Your task to perform on an android device: Share the train journey information from Bringham to New Milton with my friend Carlos at Carlos3345@gmail.com on the TrainPal app.
Image 0: 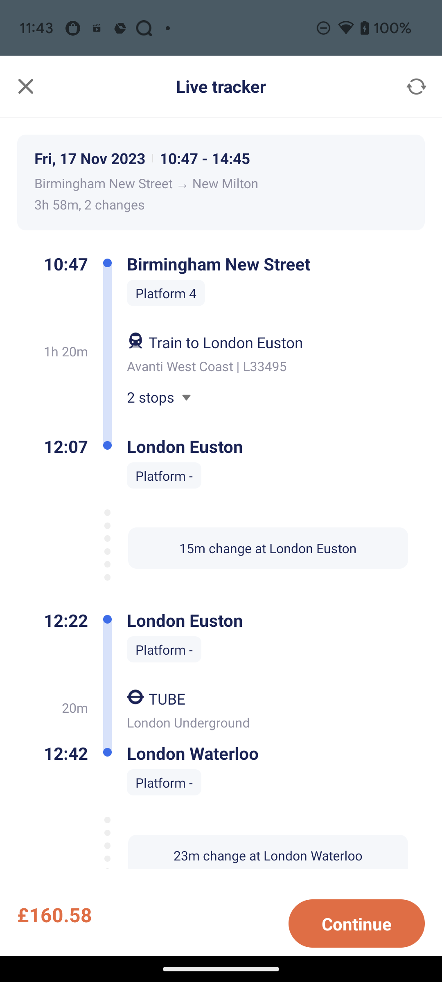
Click on the Continue at the bottom right corner of the screen
Step 0: click (362, 937)
Image 1: 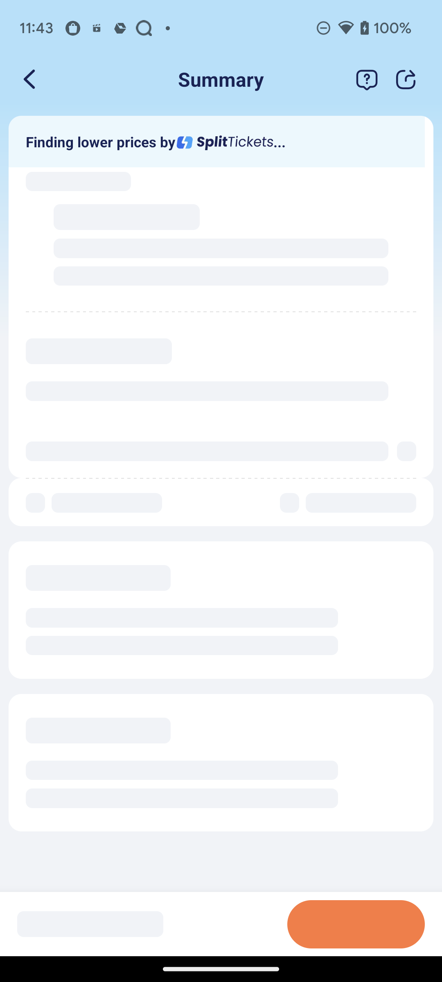
Click on the Continue at the bottom right corner of the screen
Step 1: wait
Image 2: 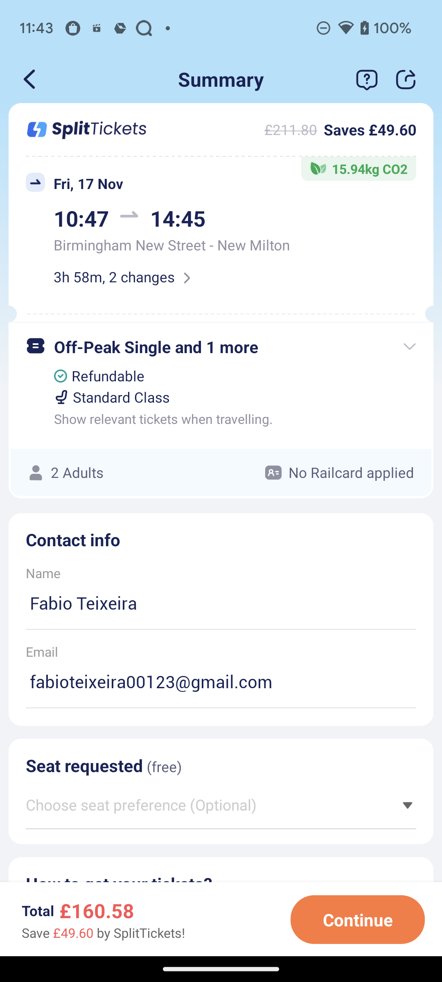
Click on the share icon at the top right corner of the screen
Step 2: click (406, 85)
Image 3: 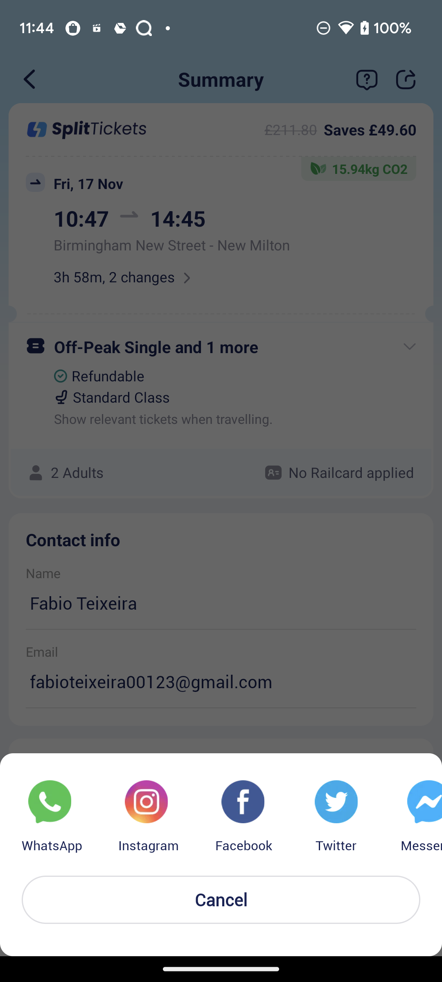
swipe left for gmail option
Step 3: scroll right
Image 4: 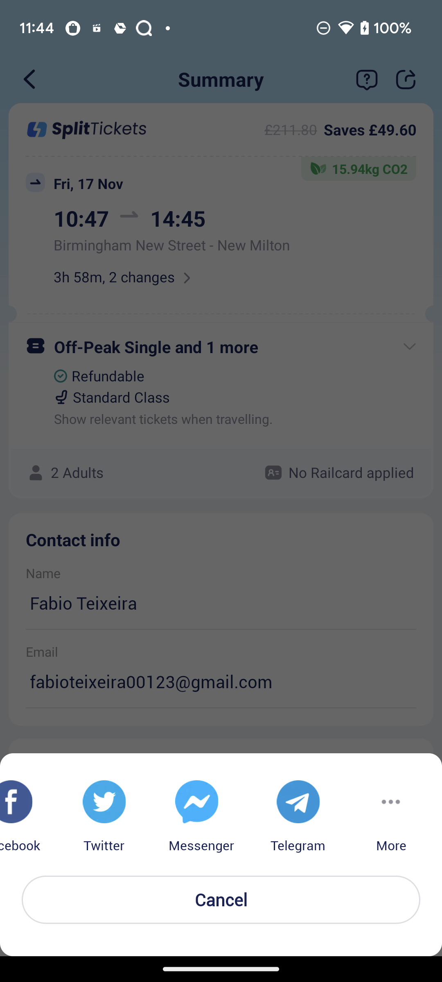
Click on the More option
Step 4: click (390, 811)
Image 5: 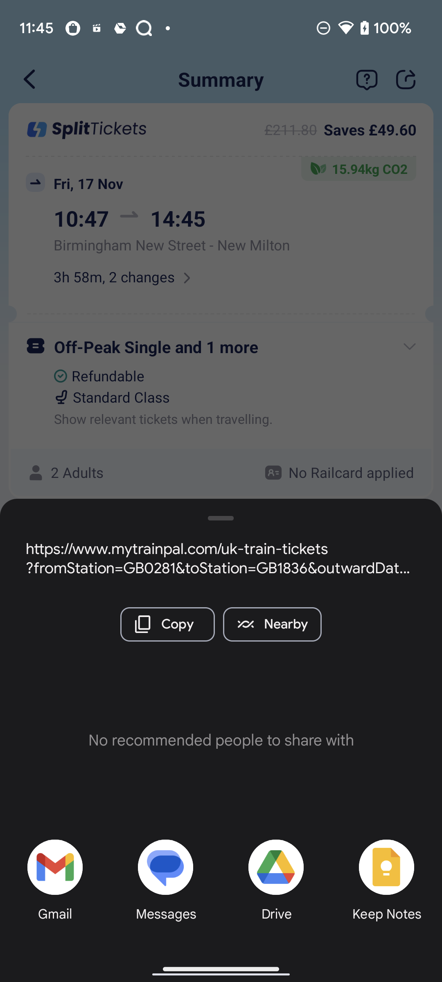
Click on Gmail option
Step 5: click (43, 873)
Image 6: 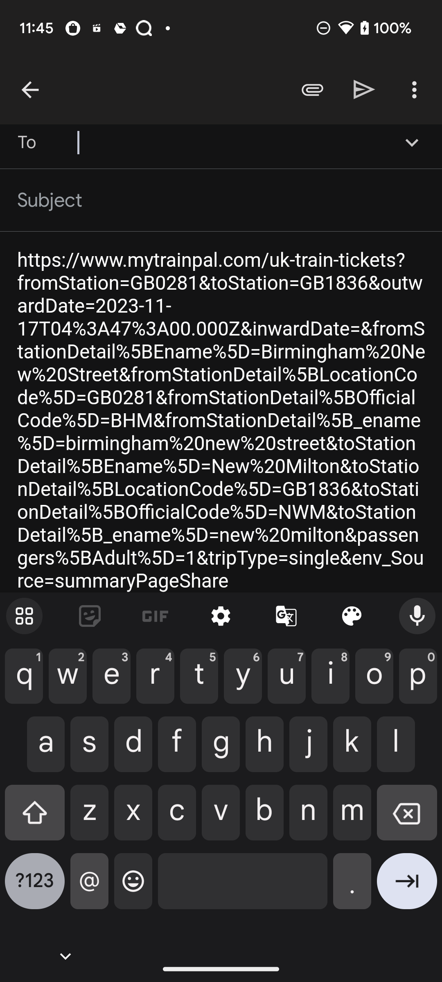
add recipient as Carlos3345@gmail.com
Step 6: type "Carlos3345@gmail.com"
Image 7: 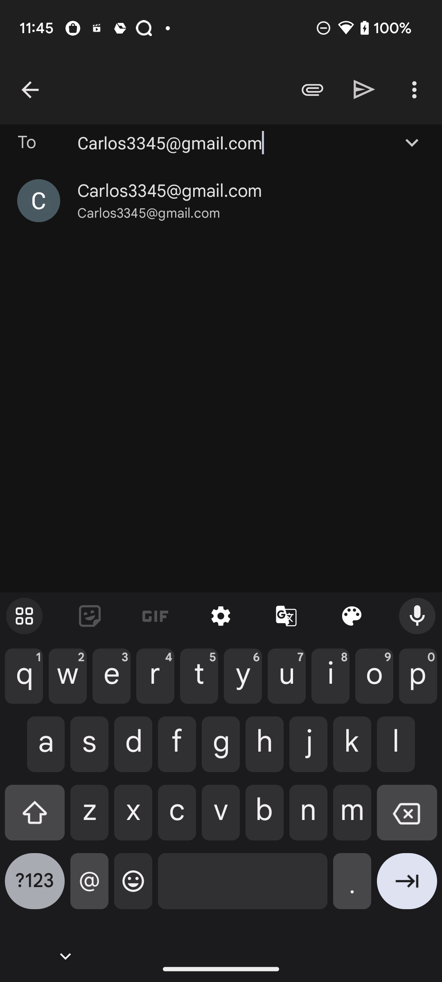
Click on Carlos3345@gmail.com
Step 7: click (169, 191)
Image 8: 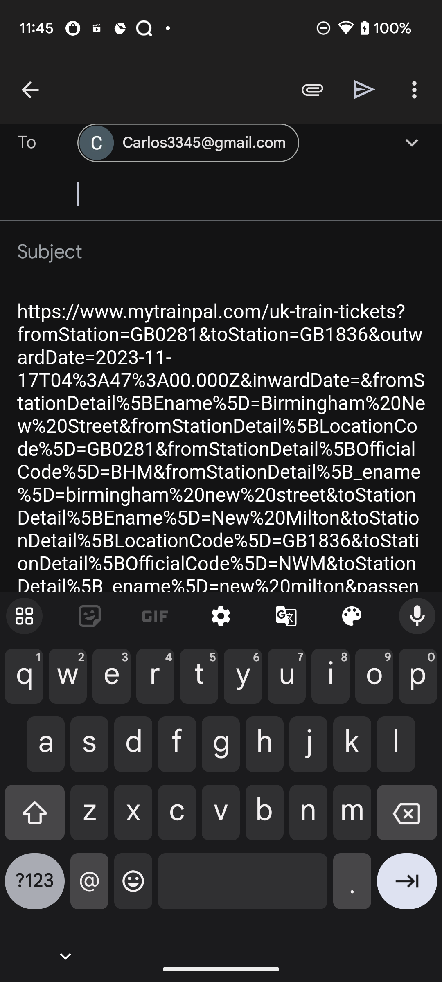
Click on the send icon at the top right corner of the screen
Step 8: click (364, 89)